Your task to perform on an android device: I am eagerly craving pizza. Search for pizza in restaurants in the Grubhub app.
Image 0: 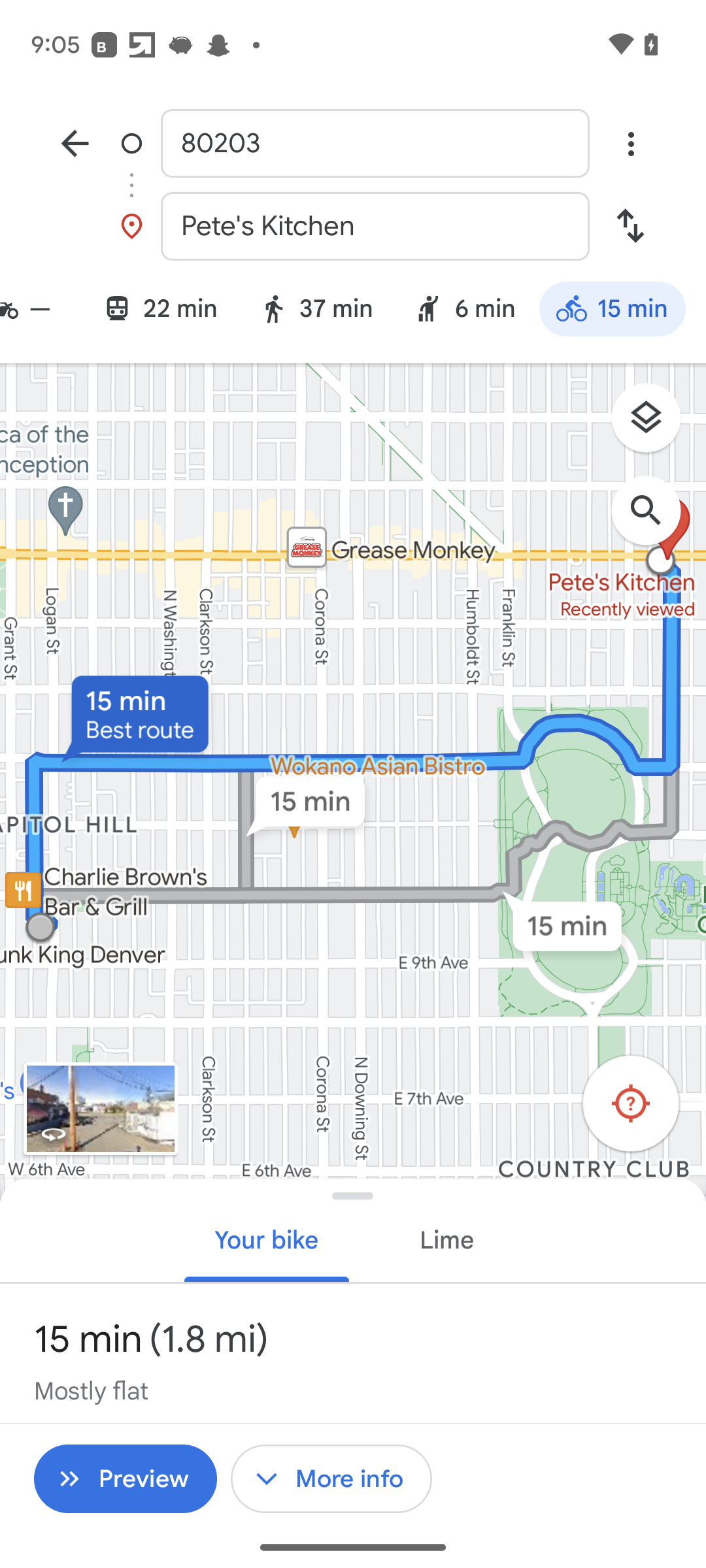
open the GrubHub app.
Step 0: open app "Grubhub"
Image 1: 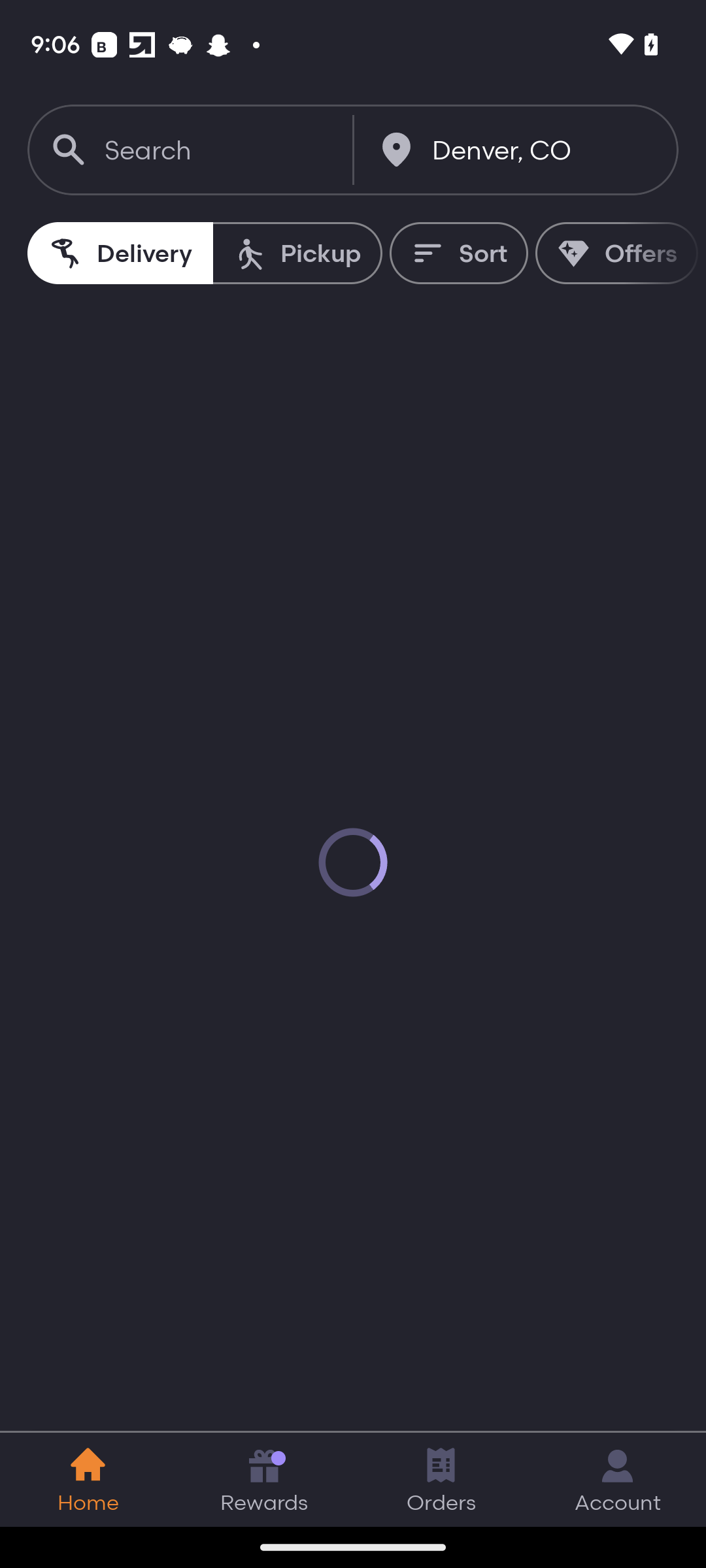
Click on the search bar.
Step 1: click (218, 150)
Image 2: 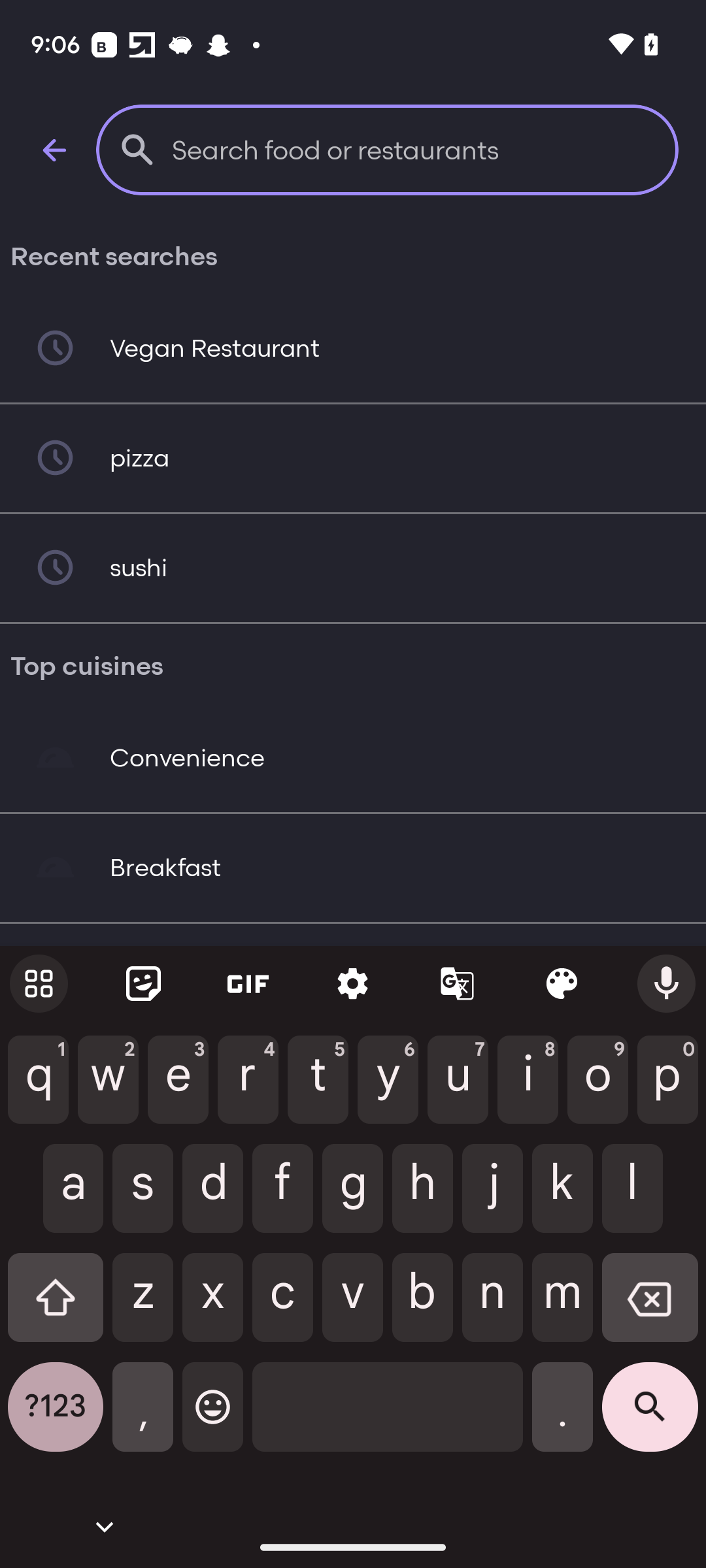
Click on the second option.
Step 2: click (394, 457)
Image 4: 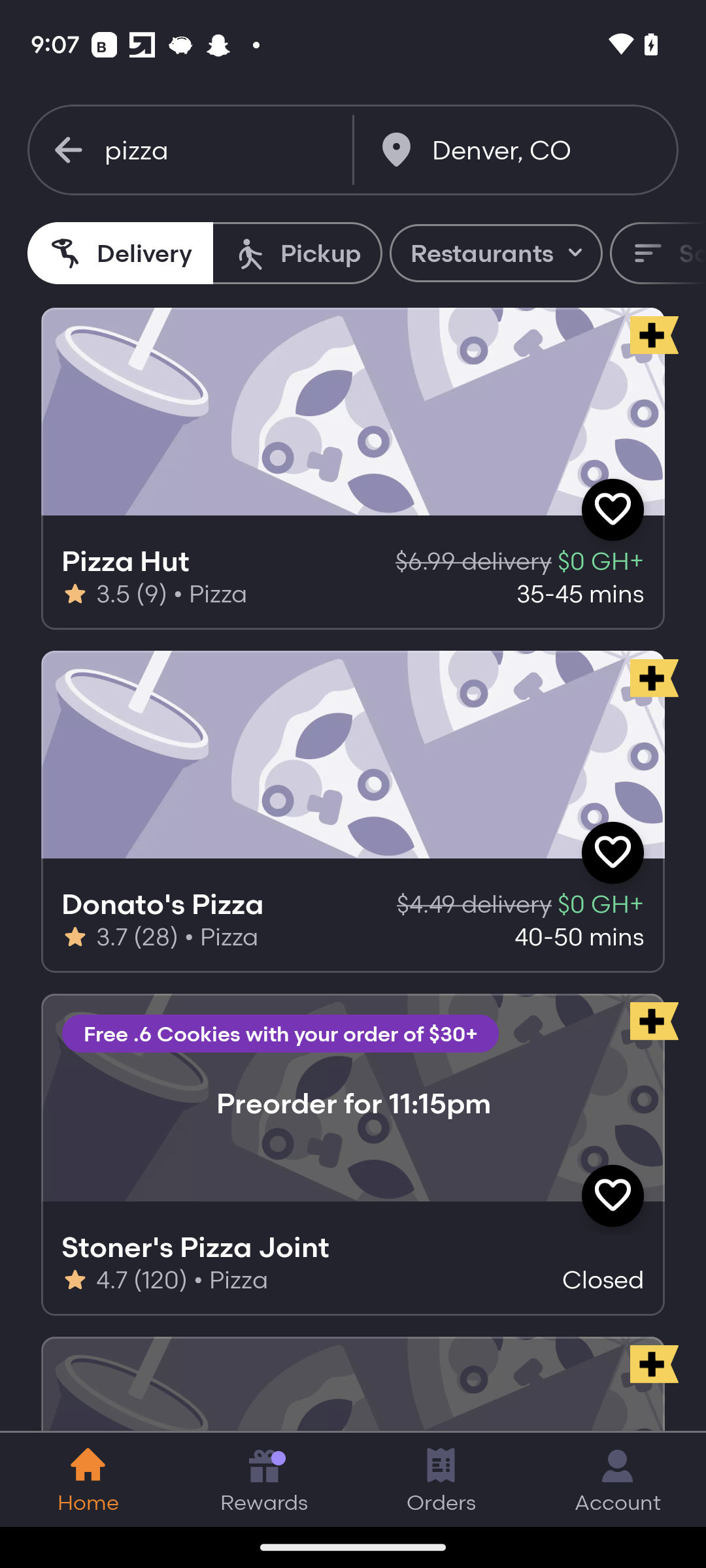
Click on the pizza hut restaurant.
Step 4: click (352, 468)
Image 5: 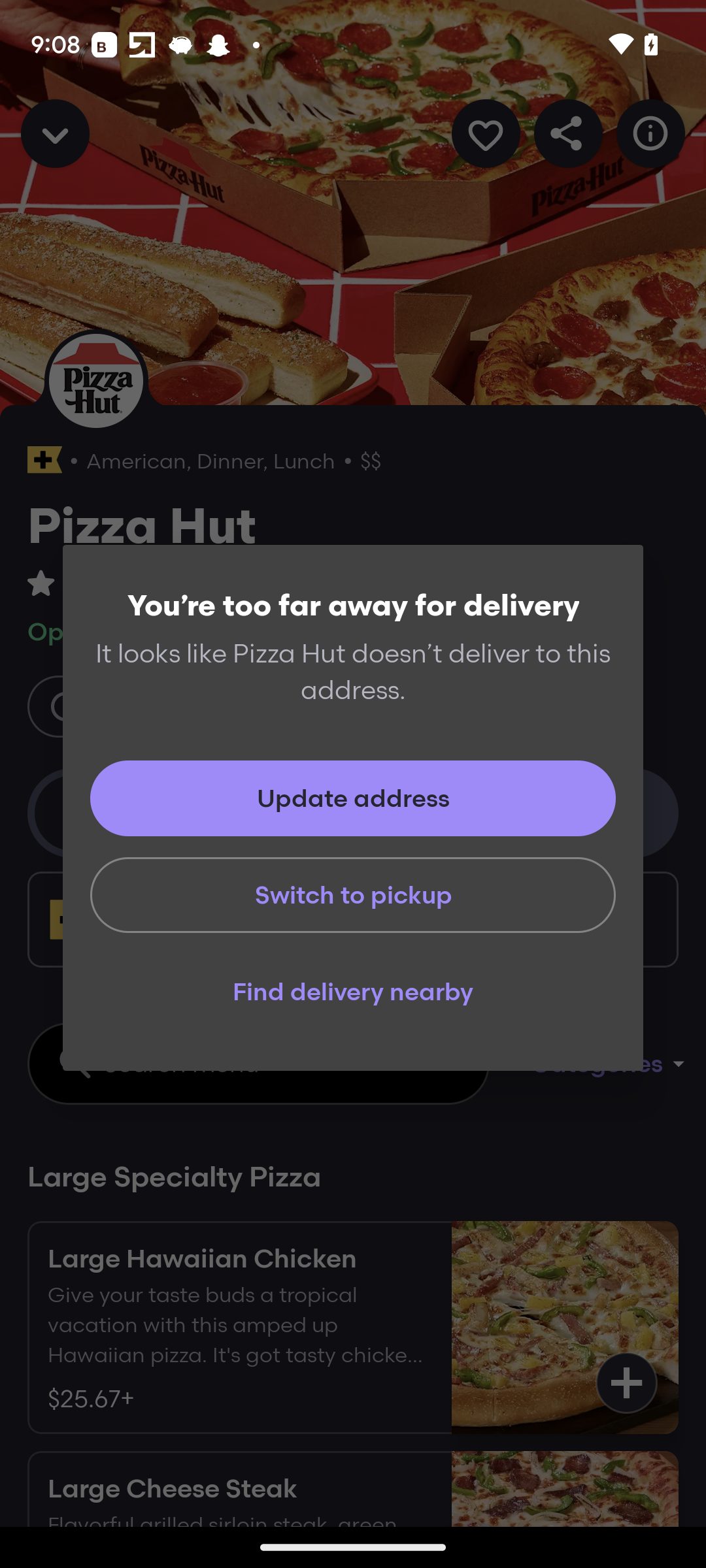
Click on the switch to pickup option.
Step 5: click (353, 895)